Your task to perform on an android device: Add a contact with phone number +1 4321-25-8974 and first name set as Henry from YMCA
Image 0: 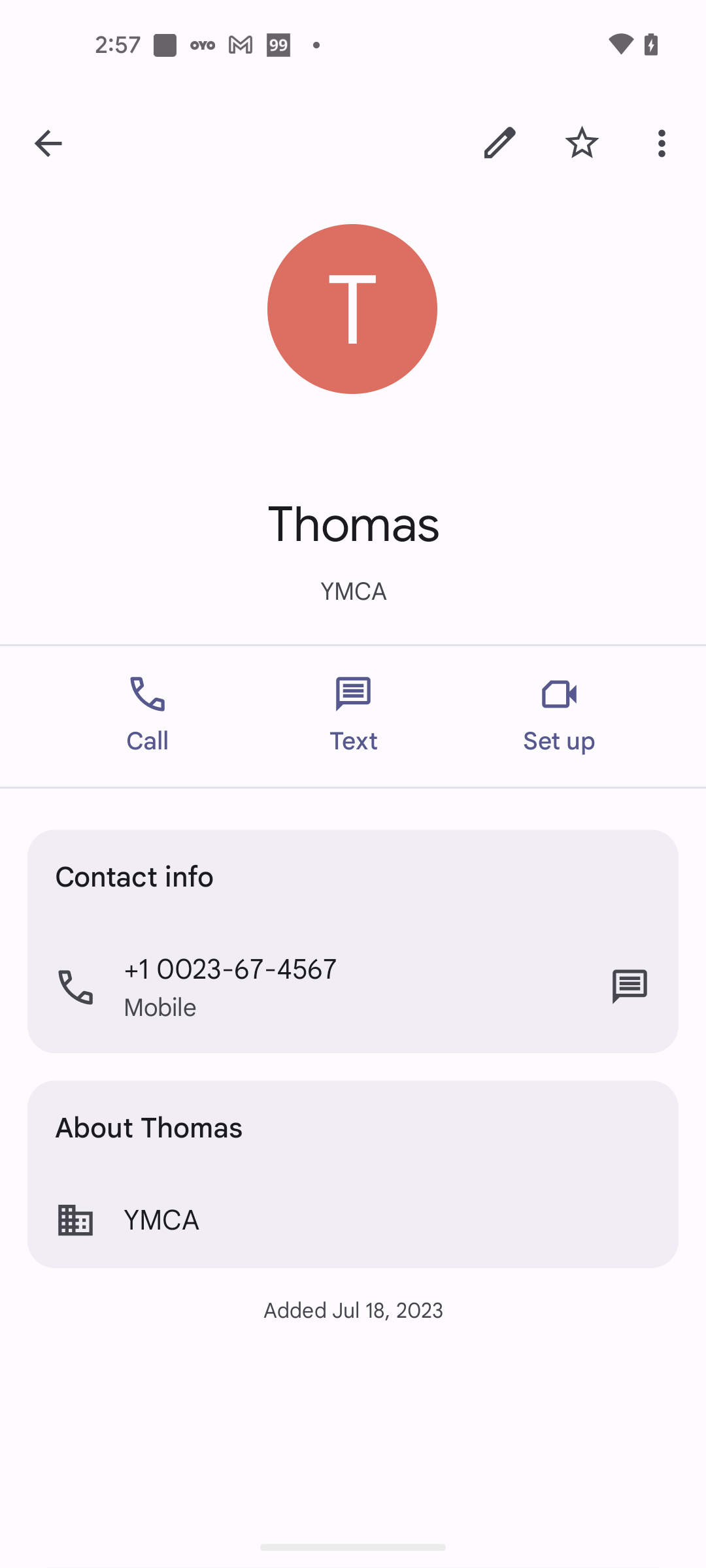
Go back to the previous page
Step 0: press back button
Image 1: 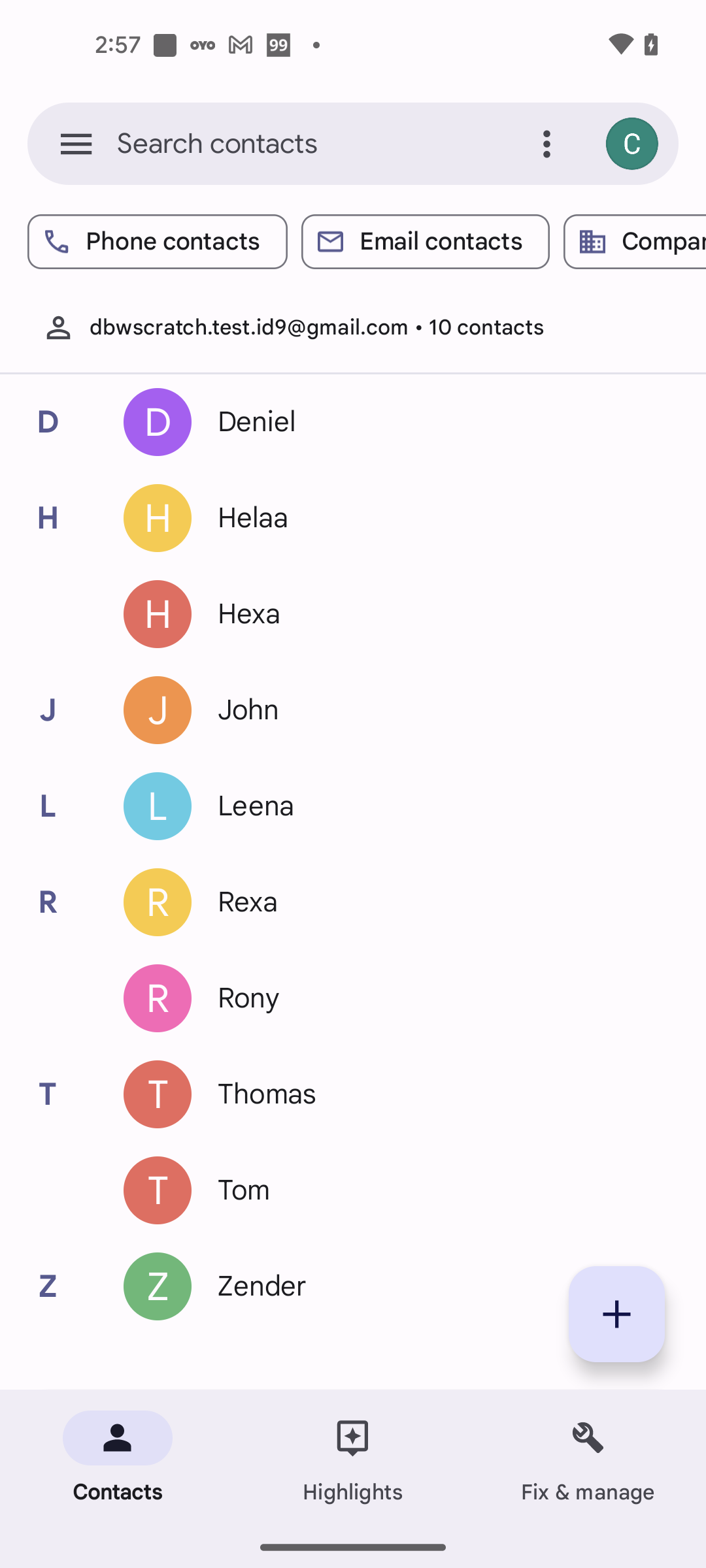
Click on the Plus+ icon to add new contact
Step 1: click (616, 1314)
Image 2: 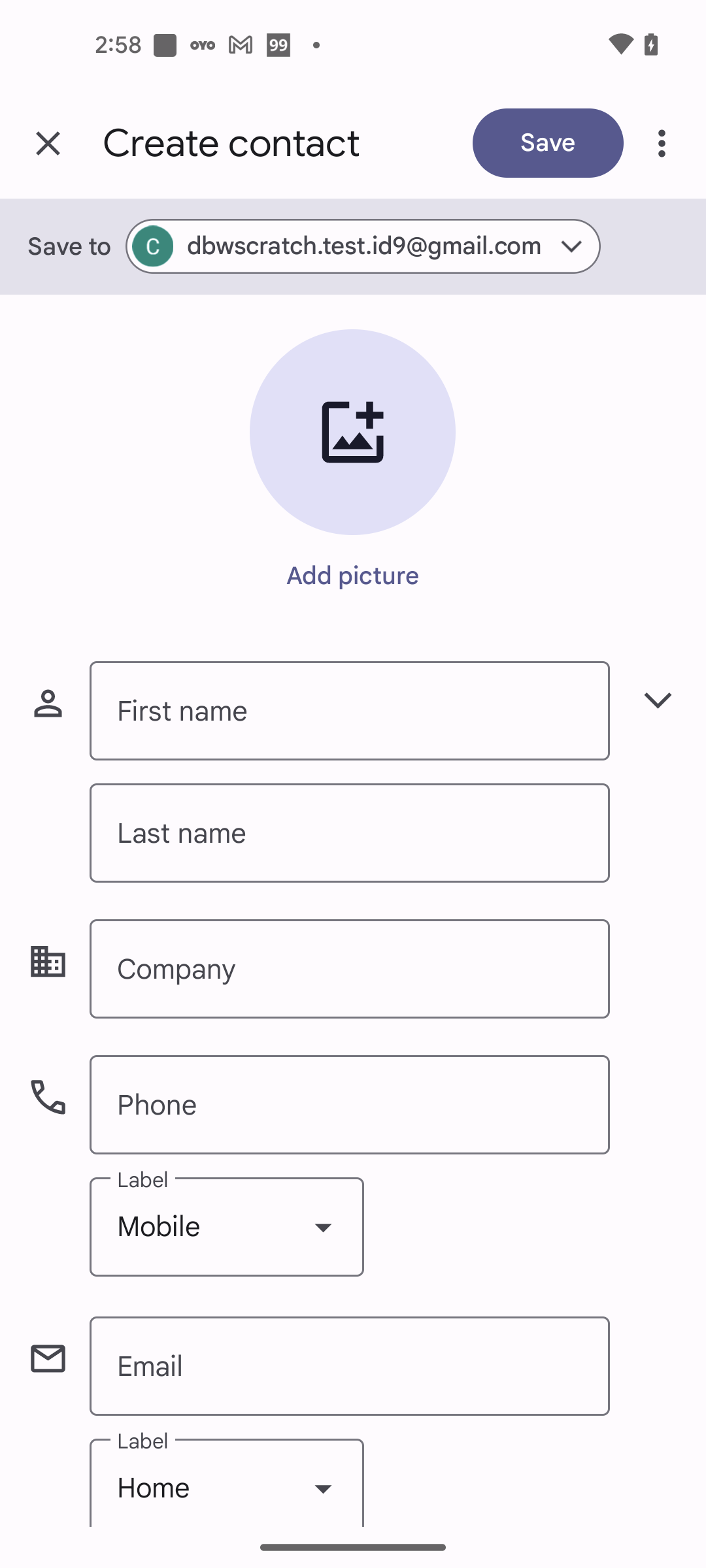
Click on the First name text bar
Step 2: click (349, 710)
Image 4: 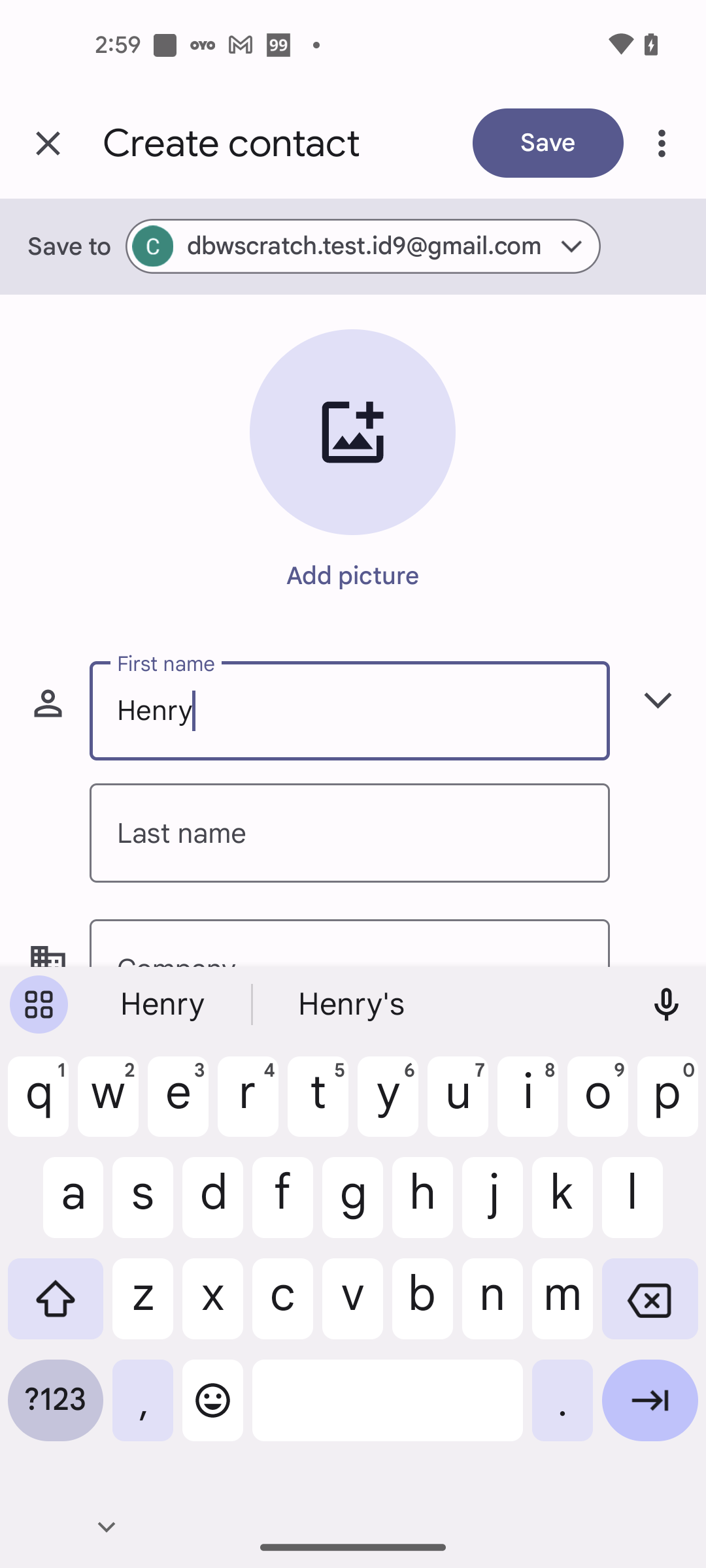
Swipe up to fill more details
Step 4: scroll down
Image 5: 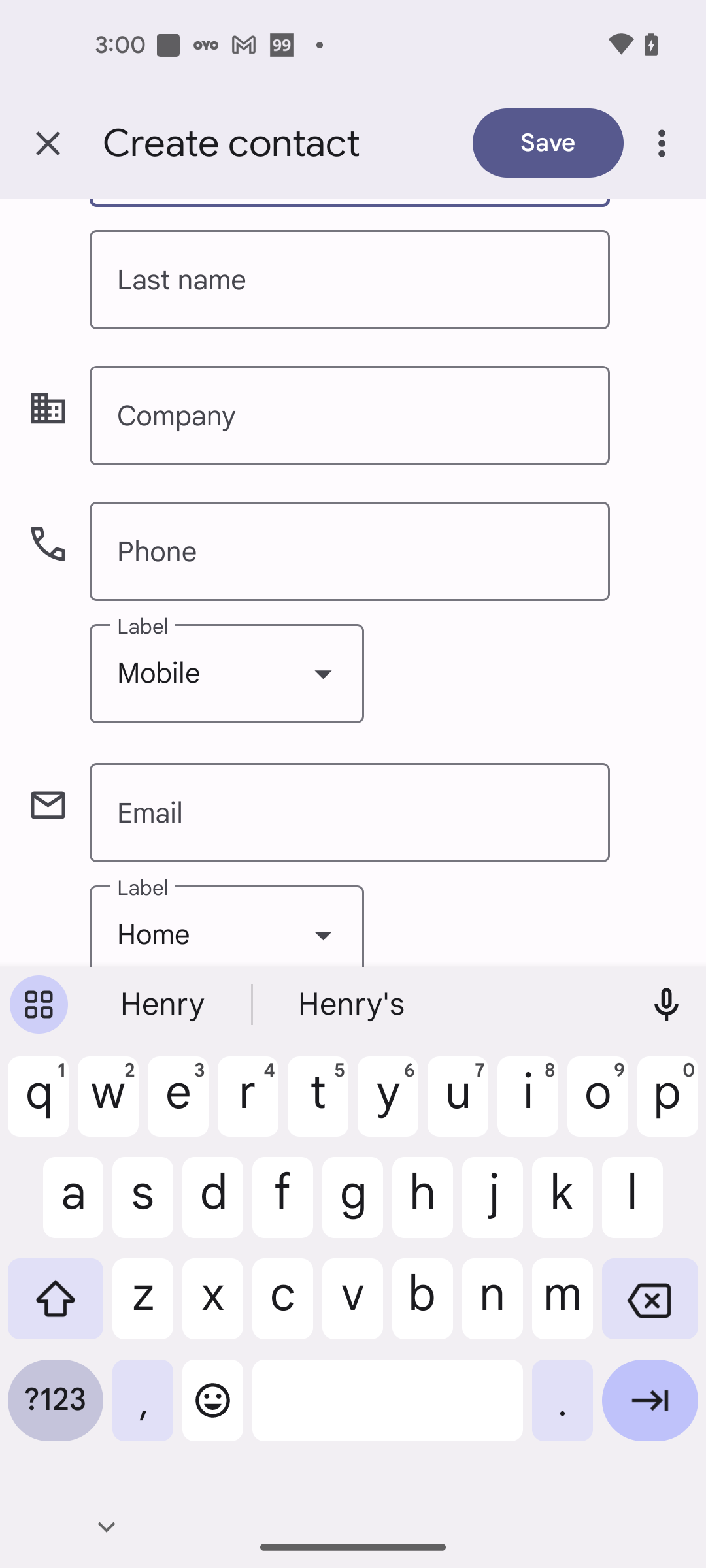
Click on the Company text bar
Step 5: click (349, 415)
Image 6: 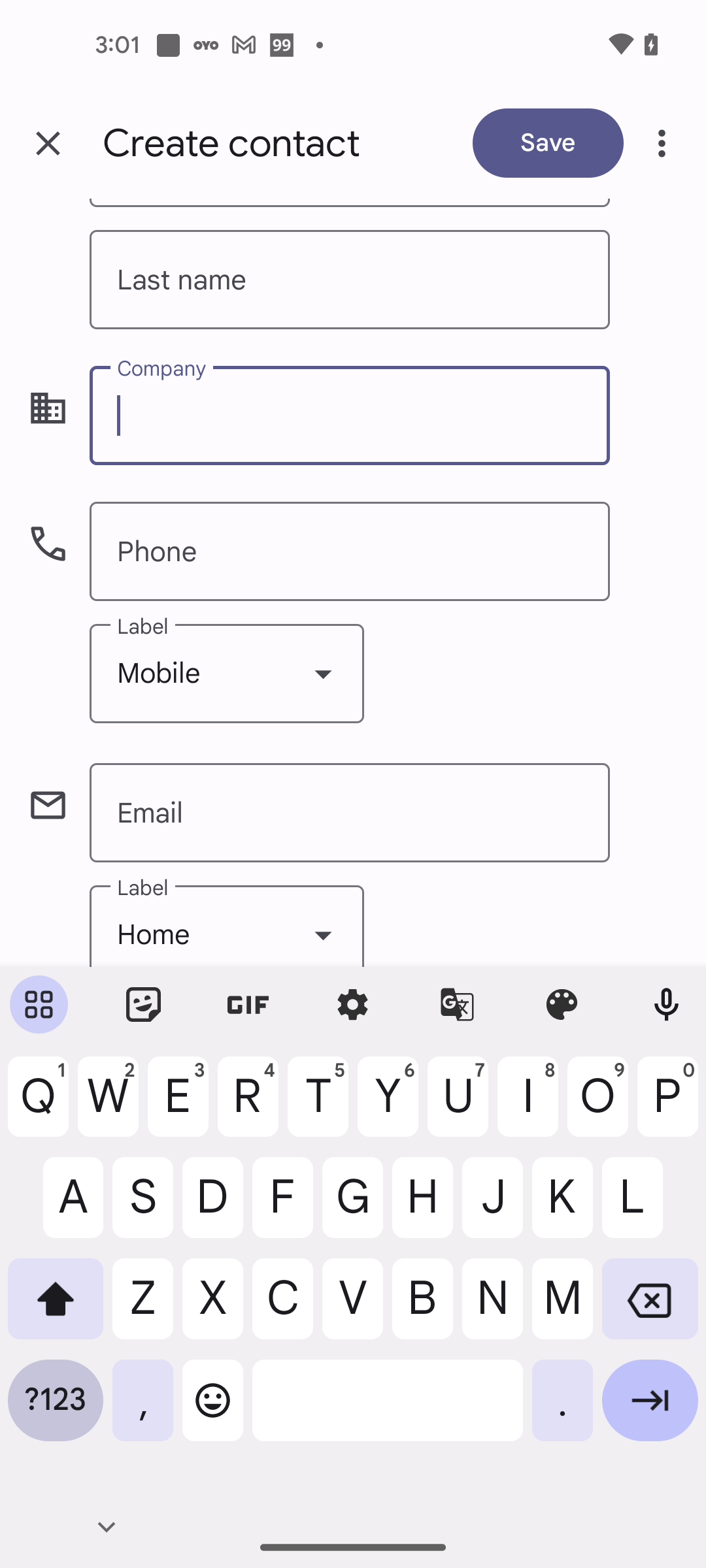
Enter the Company name as YMCA
Step 6: type "YMCA"
Image 7: 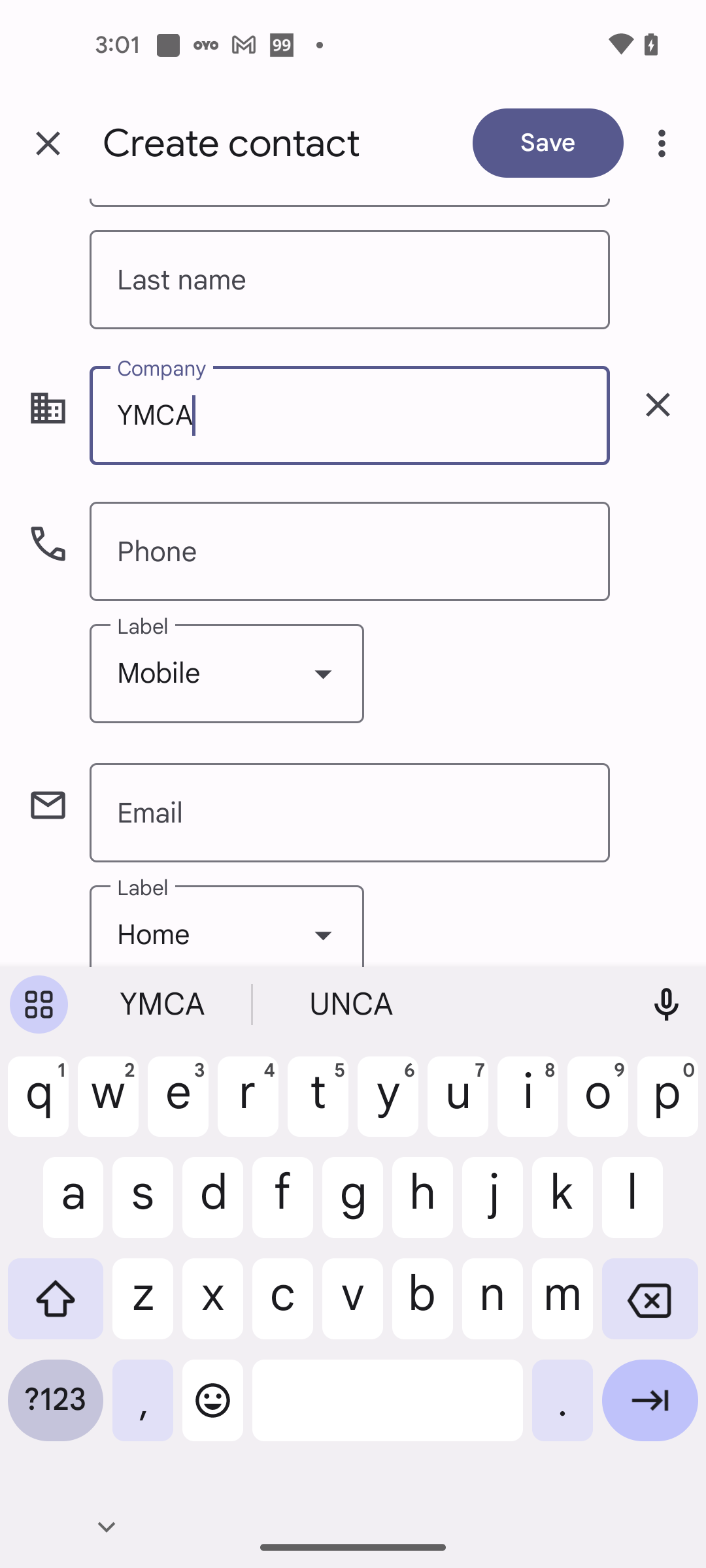
Click on the Phone text bar
Step 7: click (349, 551)
Image 8: 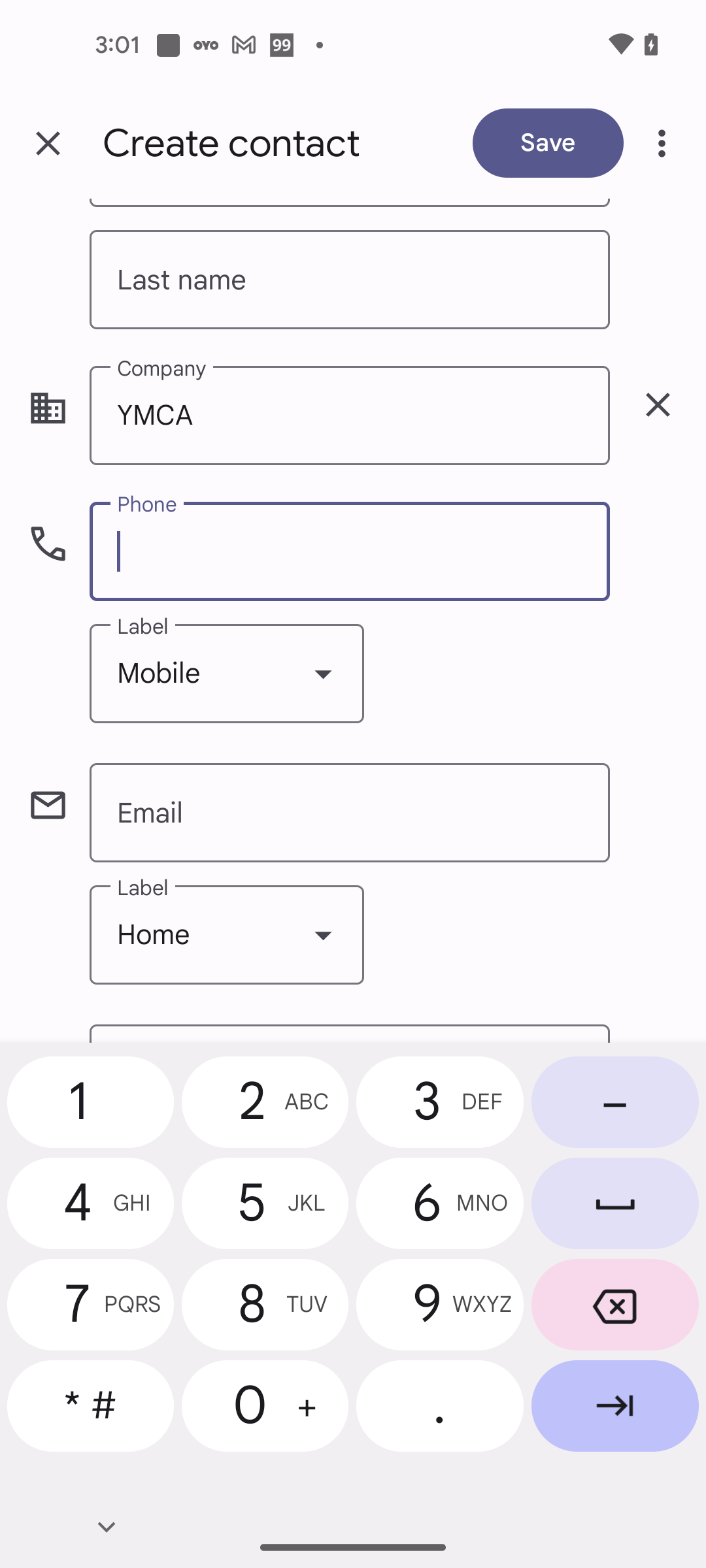
Enter the phone number as +1 4321-25-8974
Step 8: type "+14321258974"
Image 9: 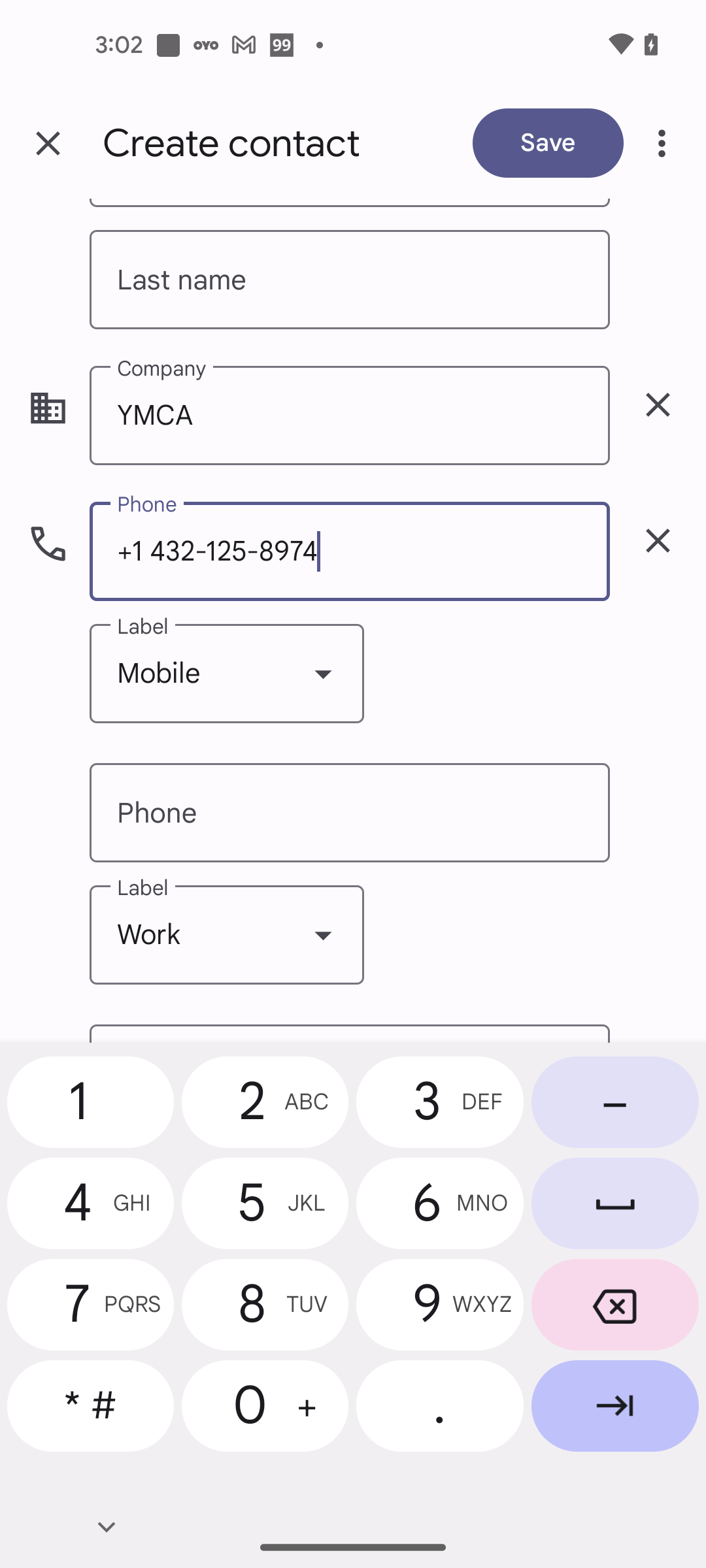
Click on the save button at the top right corner of the screen
Step 9: click (548, 142)